Your task to perform on an android device: I'm looking to purchase a new laptop for work, so I'll use the Amazon app to look for Dell laptop.
Image 0: 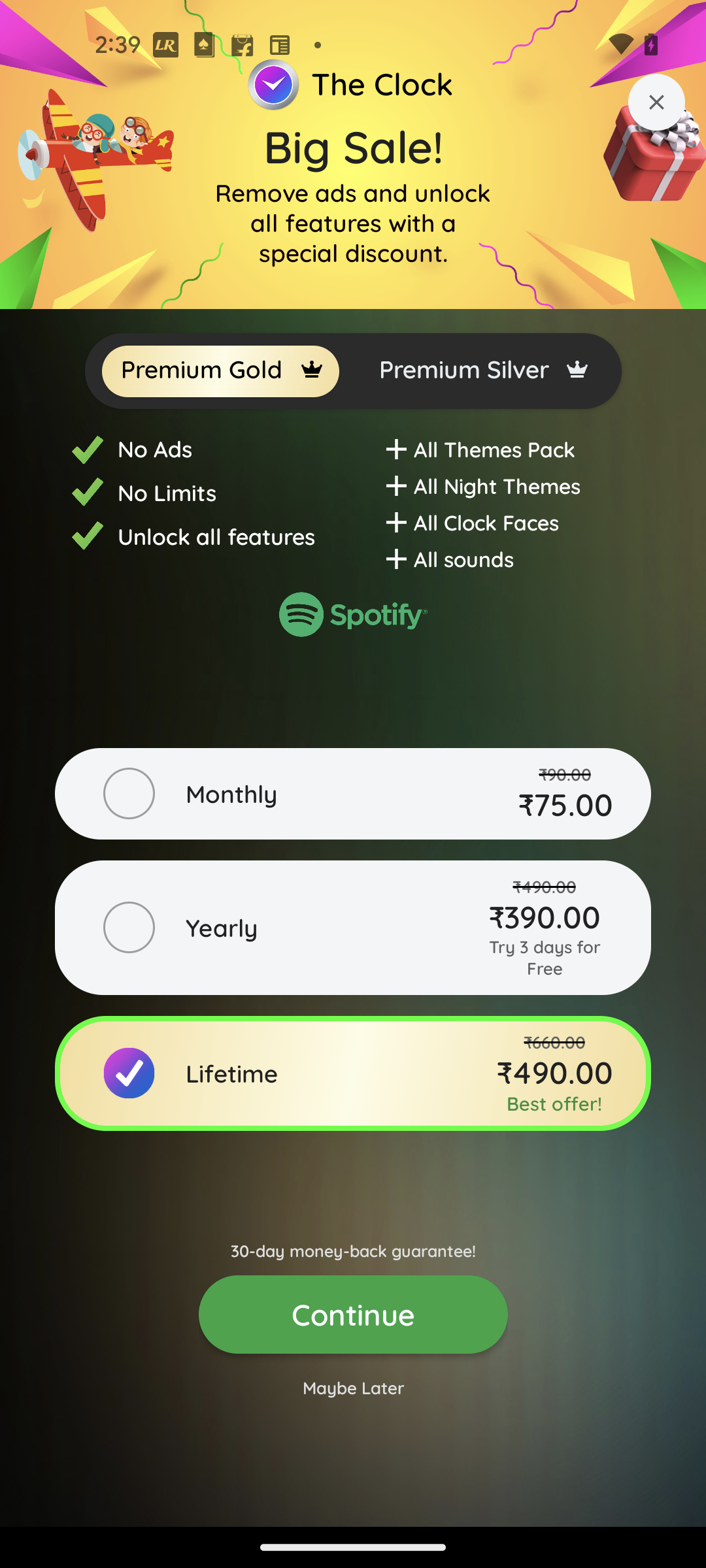
Open Amazon app
Step 0: open app "Amazon"
Image 1: 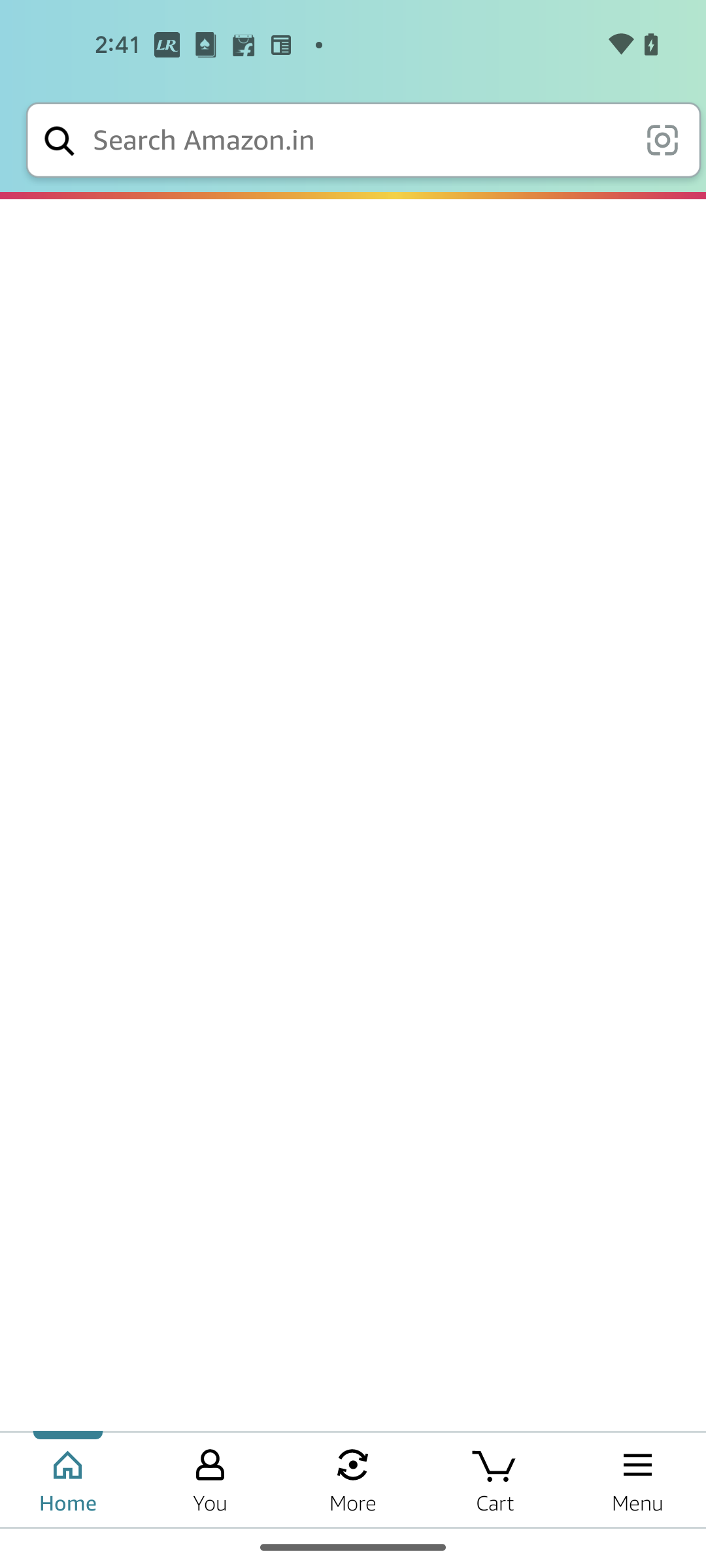
Open Amazon app
Step 1: wait
Image 2: 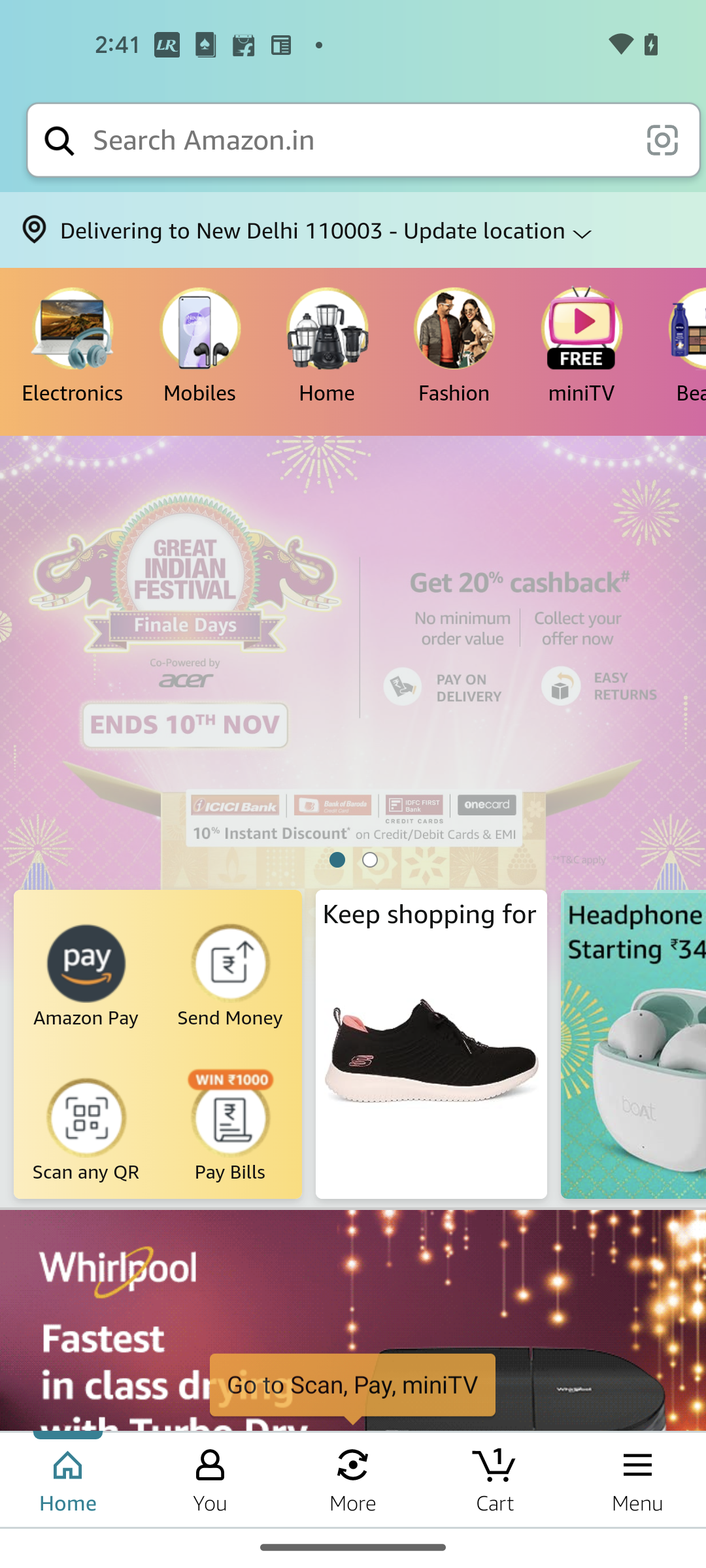
Go to the Search bar at the top of the screen
Step 2: click (358, 140)
Image 3: 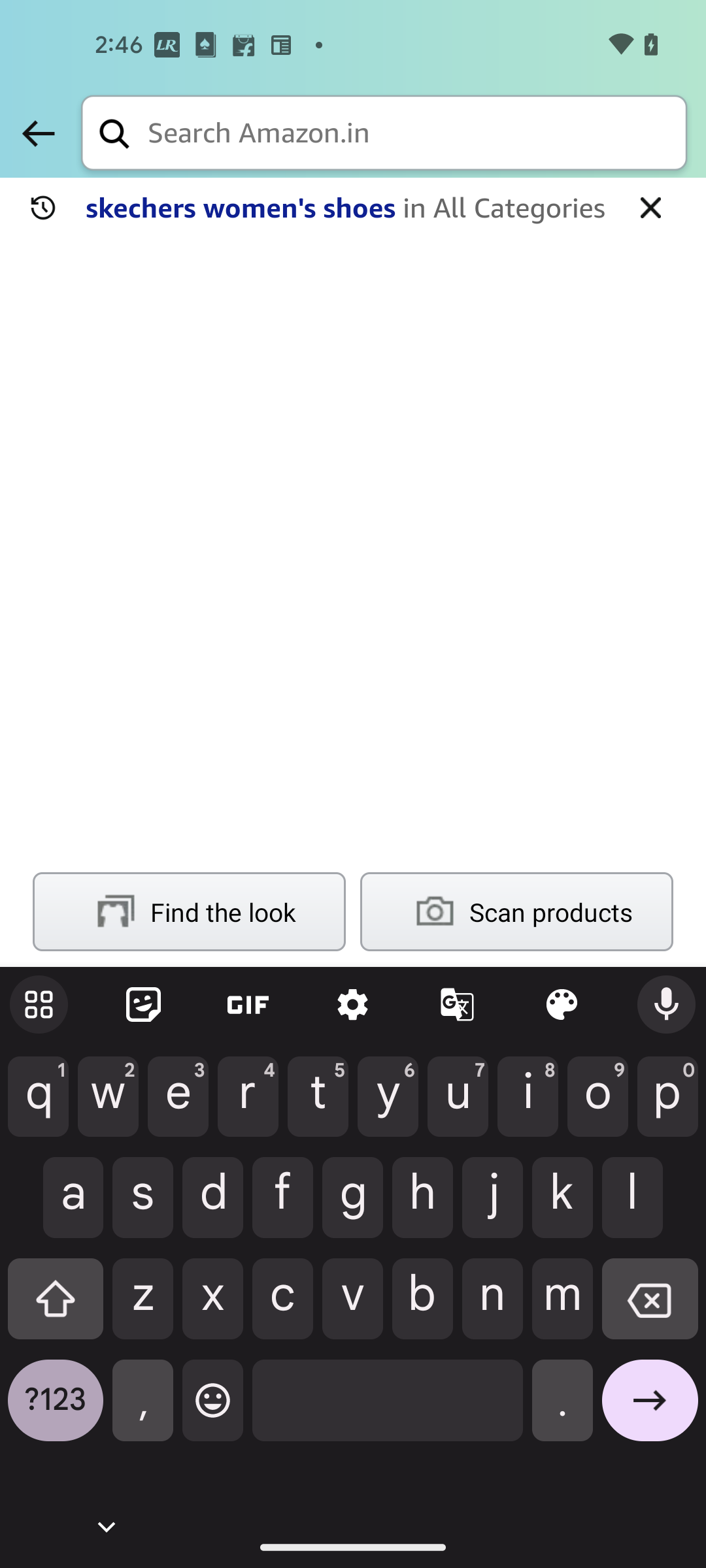
Search for Dell laptop
Step 3: type "Dell laptop"
Image 4: 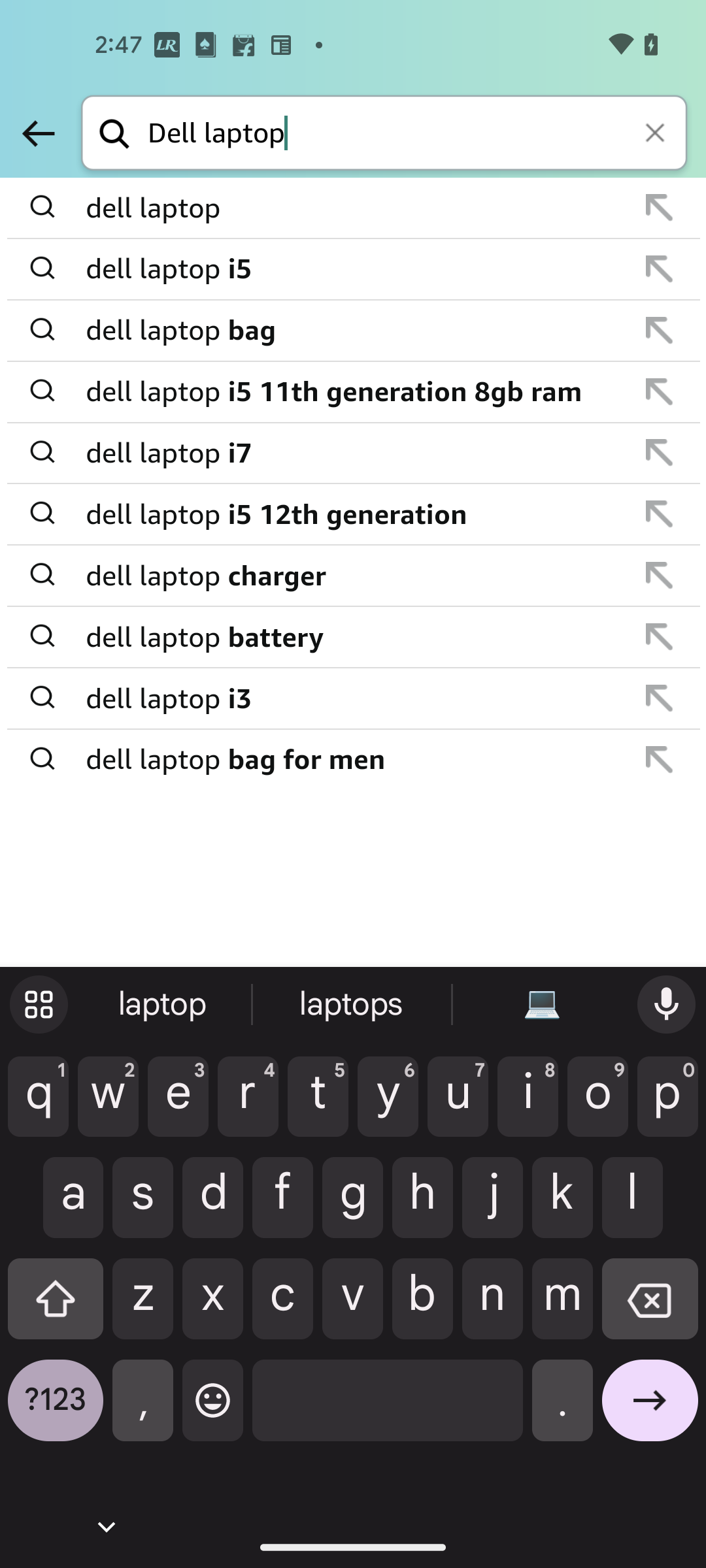
Click on the arrow forward icon at the bottom right corner
Step 4: click (650, 1410)